Your task to perform on an android device: Search for living room side tables on the Temu app because I want to make some changes to my living room furniture.
Image 0: 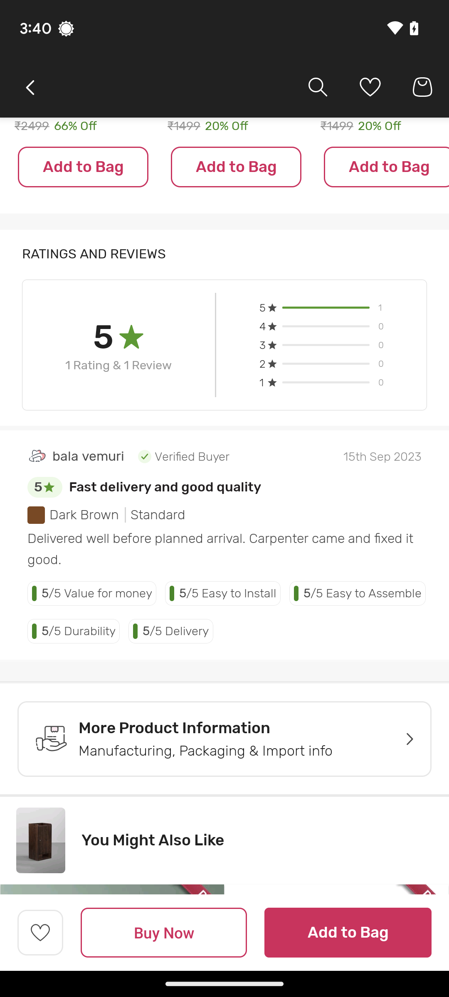
Open the Temu app.
Step 0: open app "Temu"
Image 1: 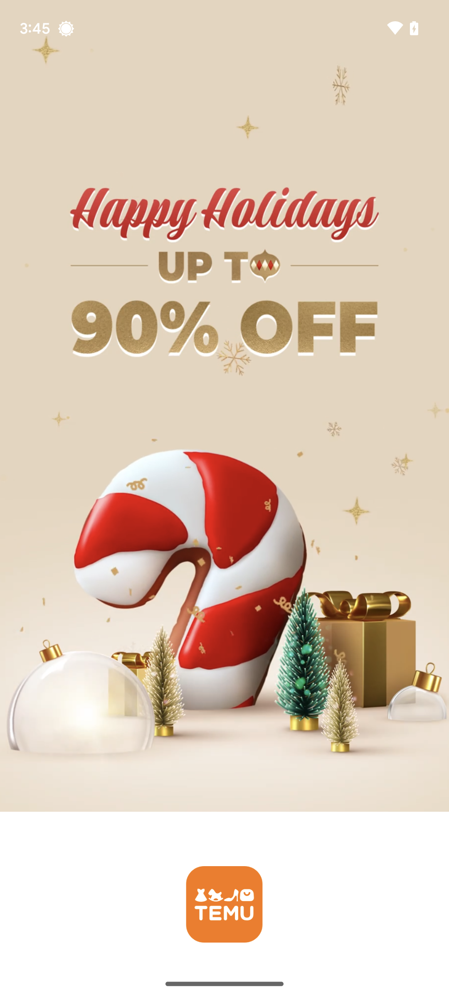
Open the Temu app.
Step 1: wait
Image 2: 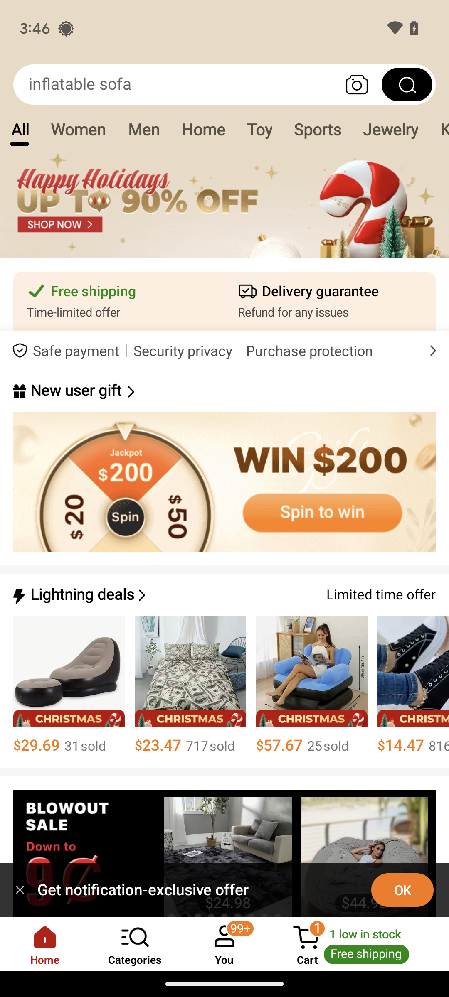
Click on the search bar at the top of the screen.
Step 2: click (176, 84)
Image 3: 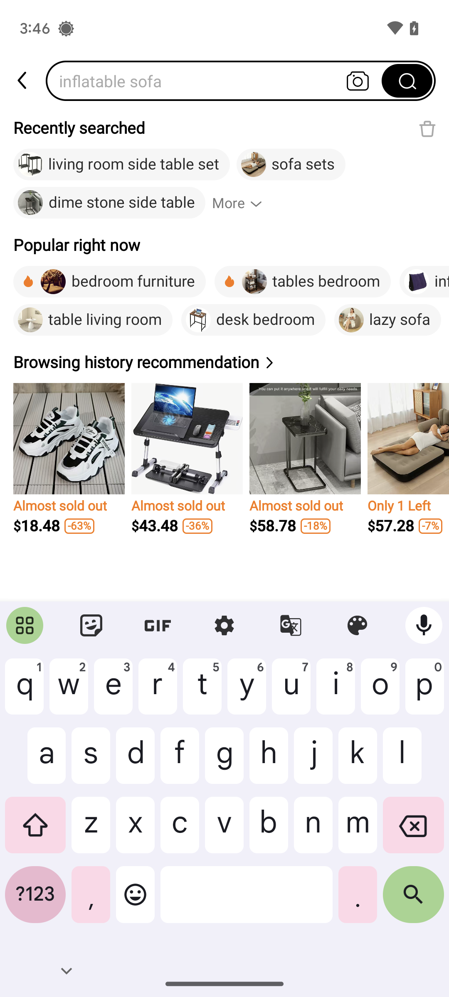
Type in Living room side tables.
Step 3: type "Living room side tables"